Your task to perform on an android device: In the EaseMyTrip app, Find an Air Asia flight from New Delhi to Mumbai. Departing on September 1, 2023, at 21:45 to 02:15 and returning on September 5, 2023, at 15:15 to 00:10.
Image 0: 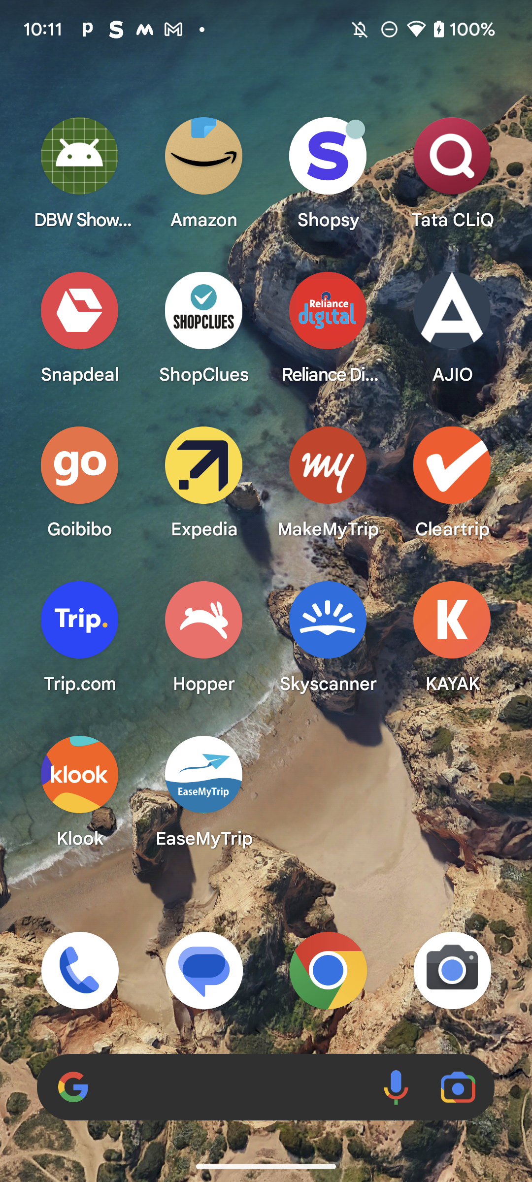
Open the EaseMyTrip app
Step 0: open app "EaseMyTrip"
Image 3: 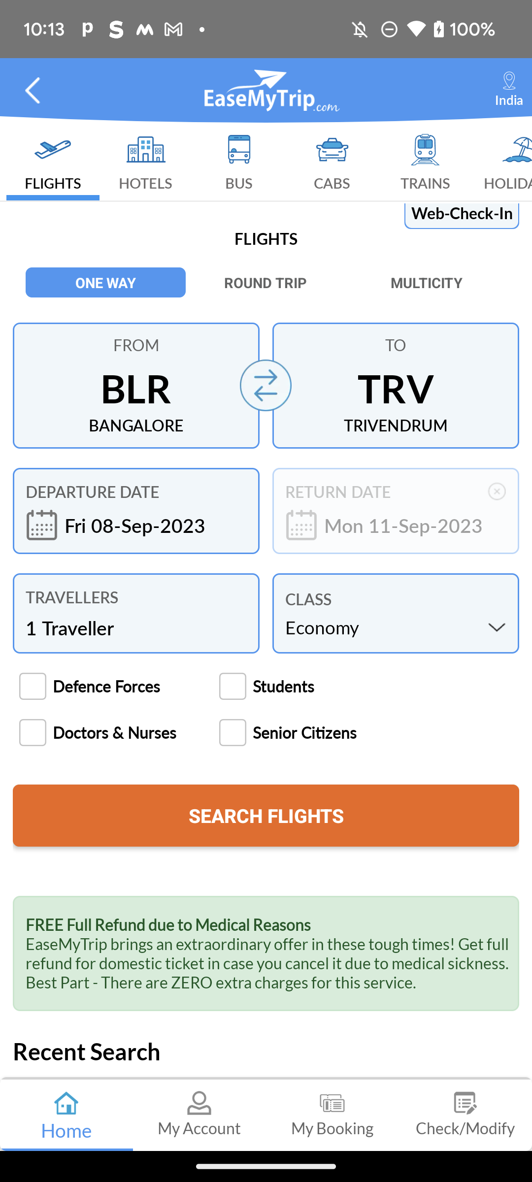
Click on the round-trip option
Step 3: click (266, 282)
Image 4: 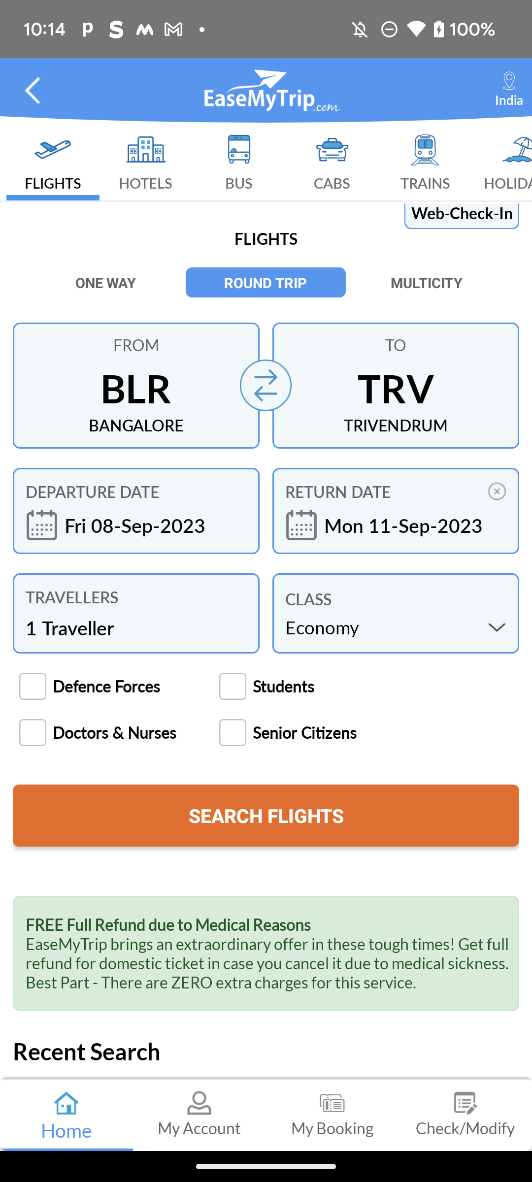
Click on the From option
Step 4: click (136, 388)
Image 5: 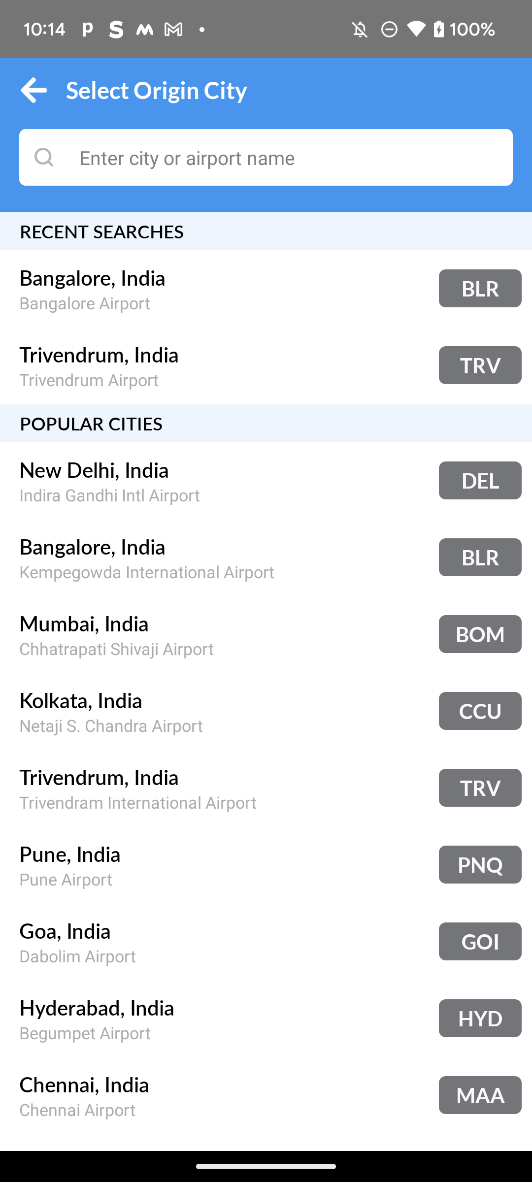
Click on the city or airport name search bar
Step 5: click (288, 157)
Image 7: 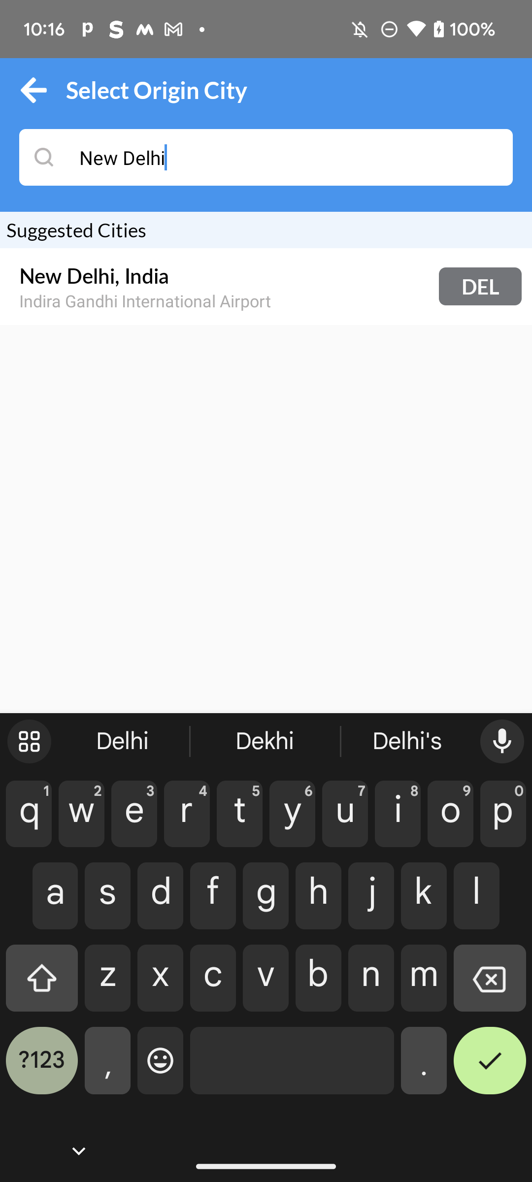
Click on the Indira Gandhi International Airport suggestion
Step 7: click (145, 300)
Image 8: 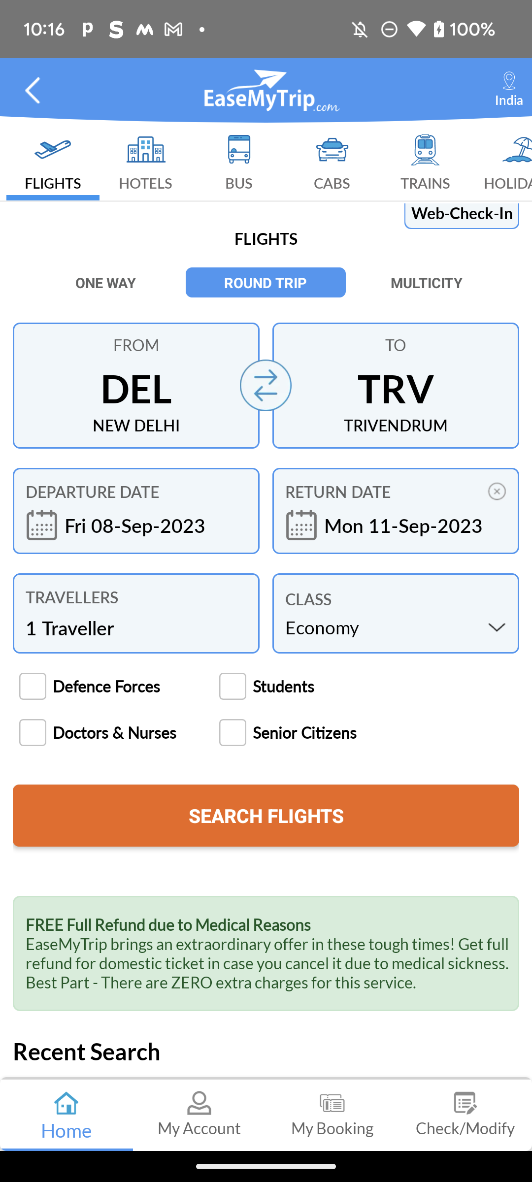
Click on the To option
Step 8: click (396, 388)
Image 9: 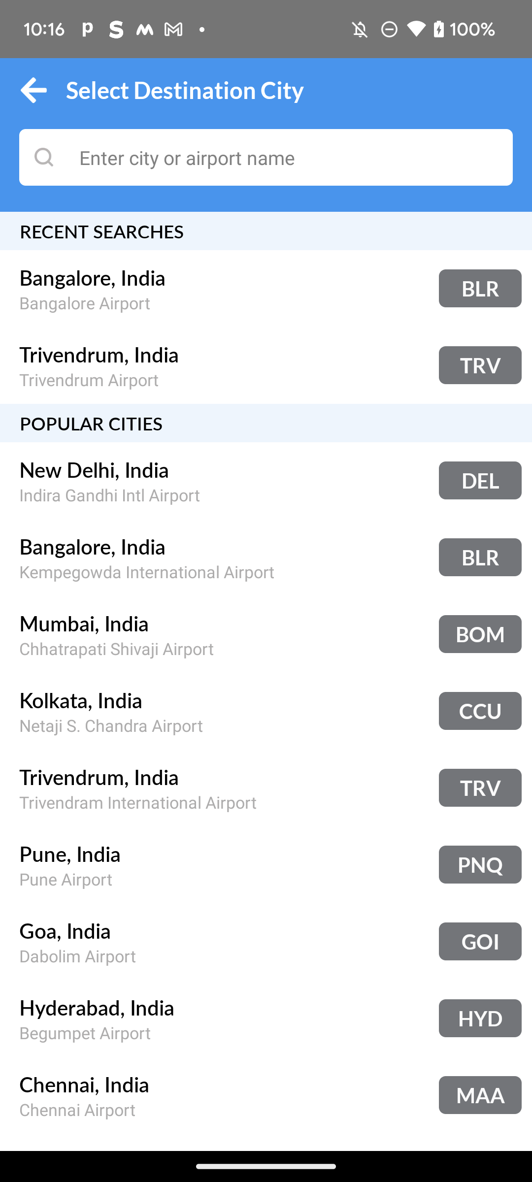
Click on the city or airport name search bar
Step 9: click (288, 157)
Image 10: 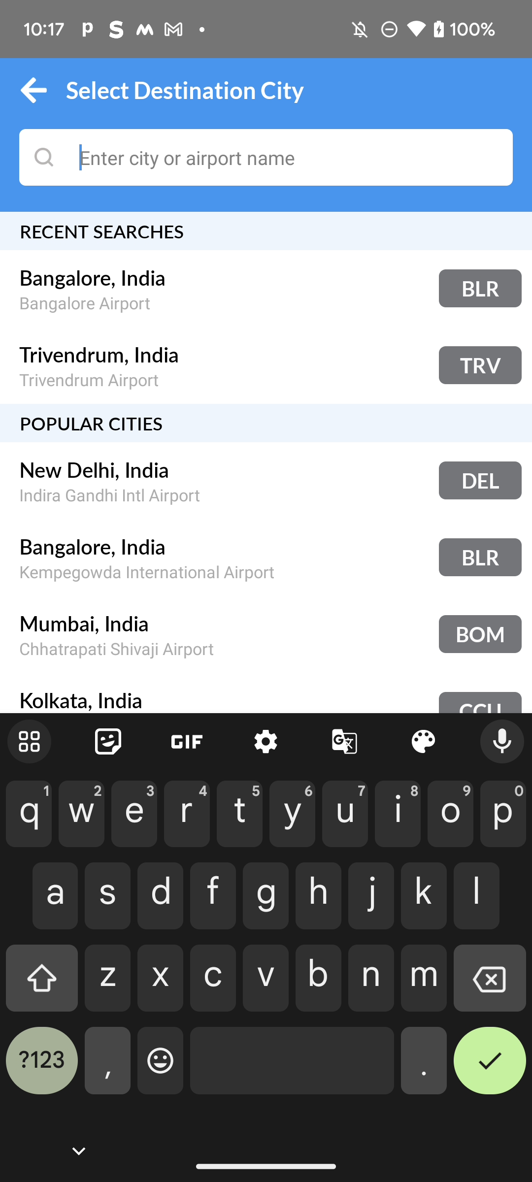
Type "Mumbai" in the city or airport name search bar
Step 10: type "Mumbai"
Image 12: 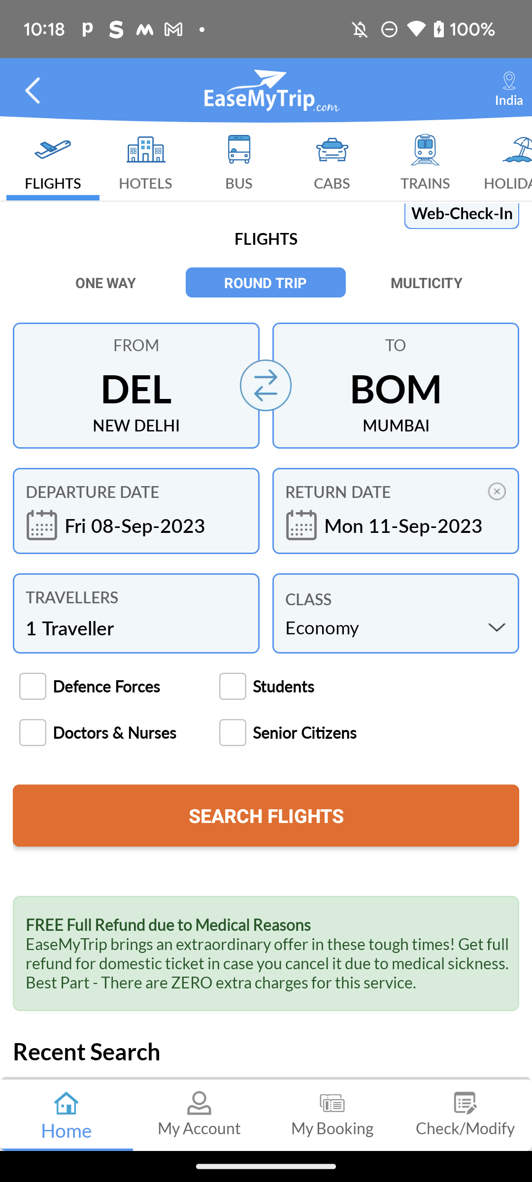
Click on the Departure date option
Step 12: click (152, 508)
Image 13: 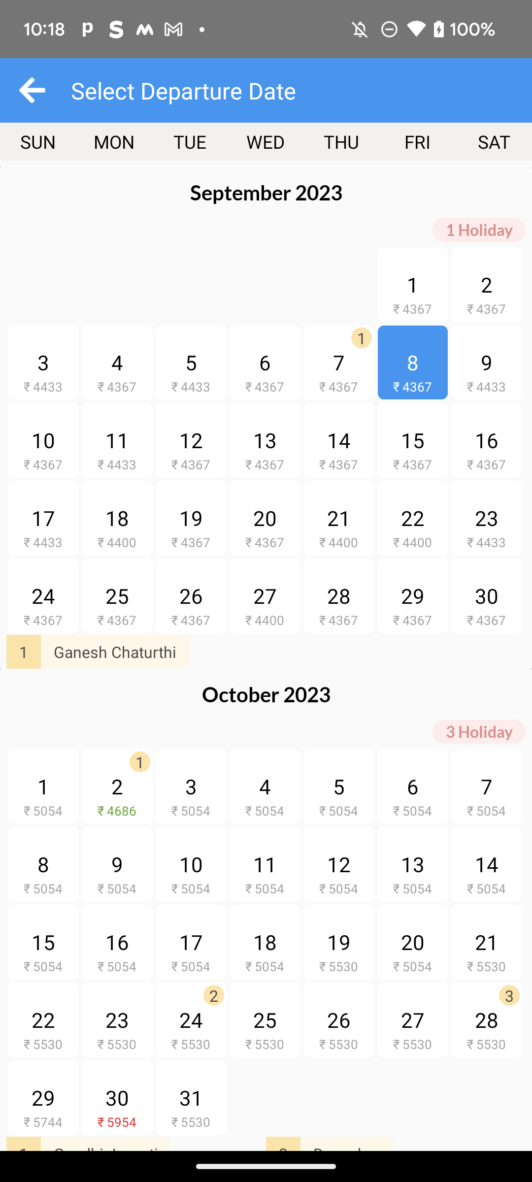
Click on the departure date of September 1, 2023
Step 13: click (412, 284)
Image 14: 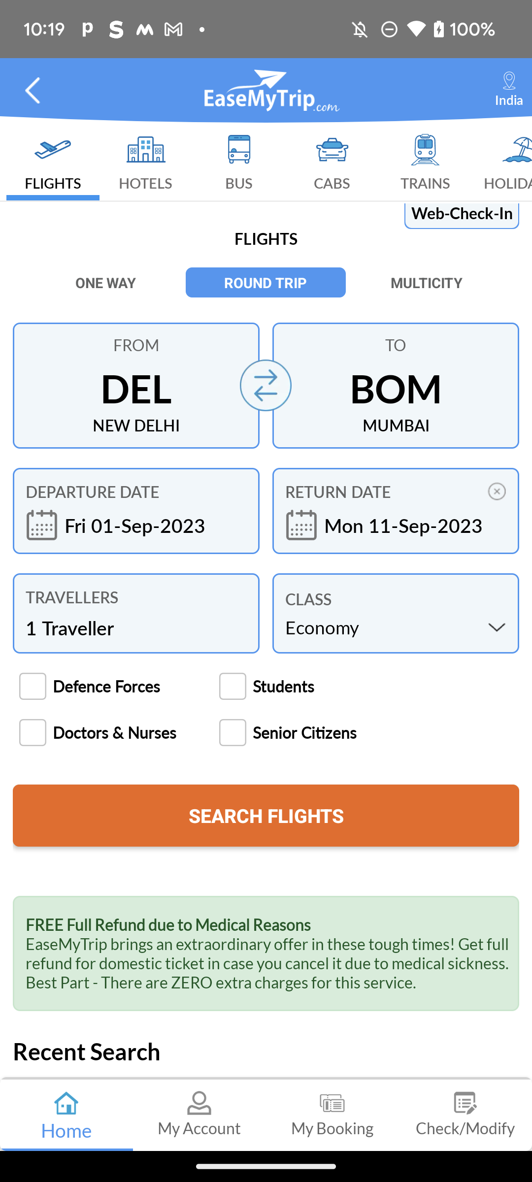
Click on the Return date option
Step 14: click (377, 507)
Image 15: 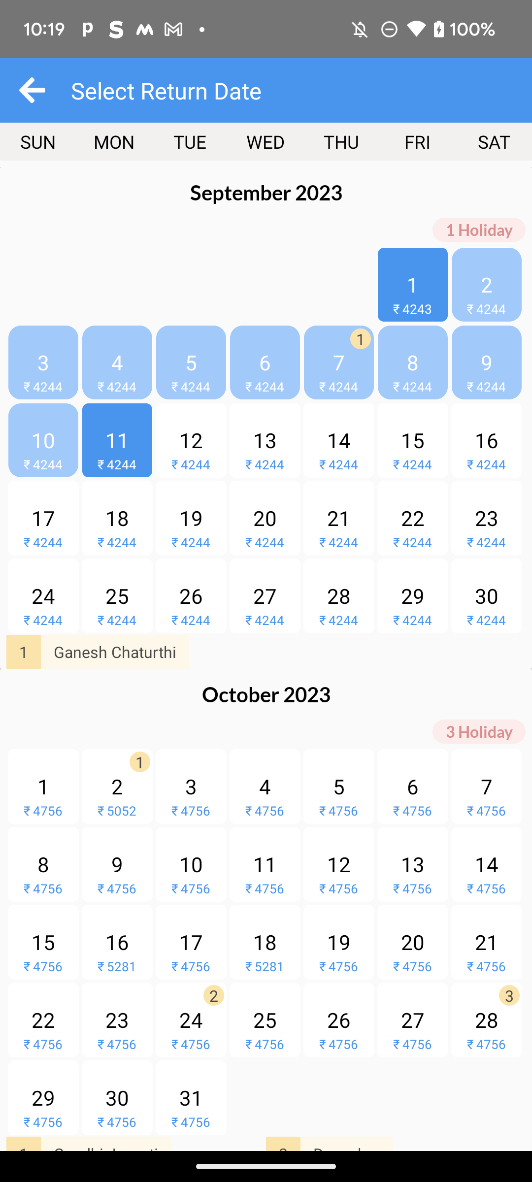
Click on the return date of September 5, 2023
Step 15: click (191, 362)
Image 16: 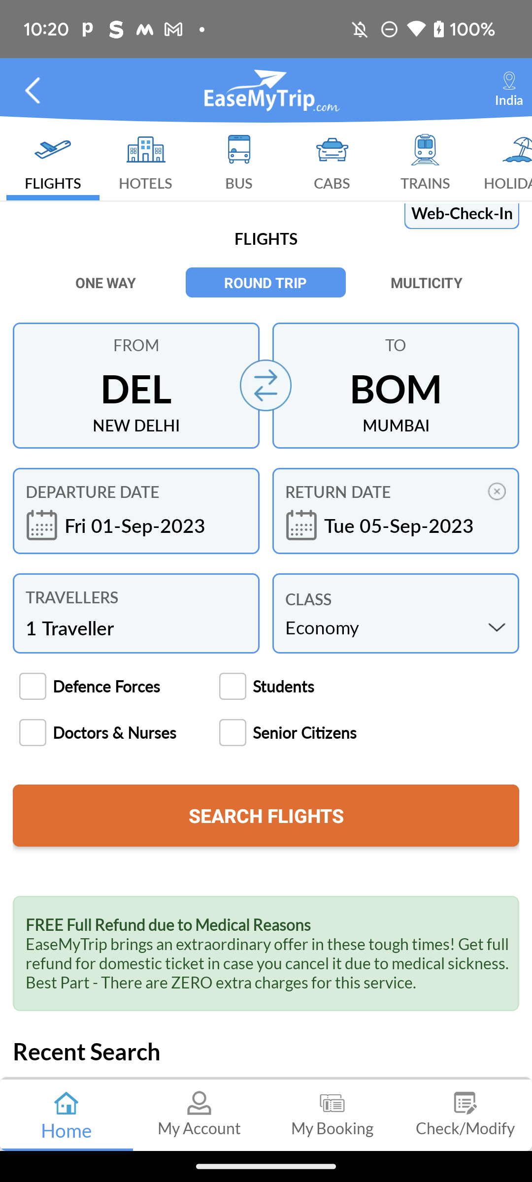
Click on the Search Flights button
Step 16: click (266, 815)
Image 17: 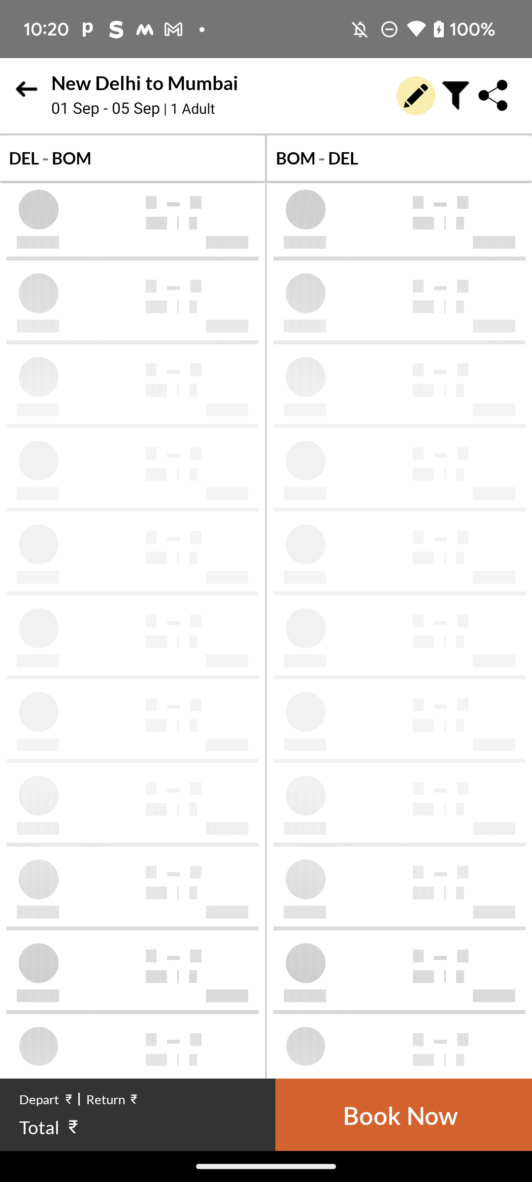
Click on the Search Flights button
Step 17: wait
Image 18: 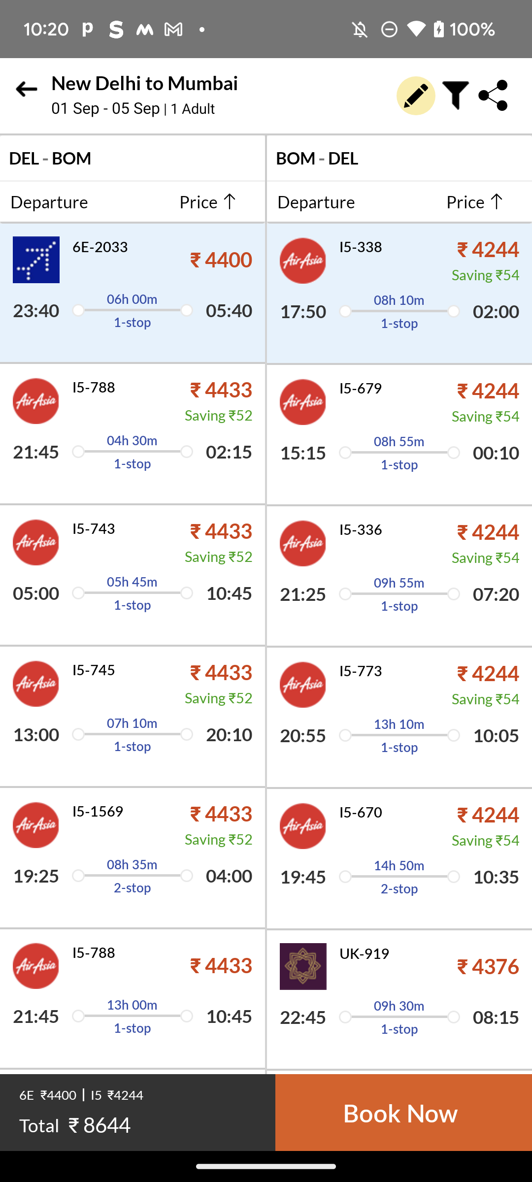
Select the departure timing of Air Asia from 21:45 to 02:15
Step 18: click (85, 414)
Image 19: 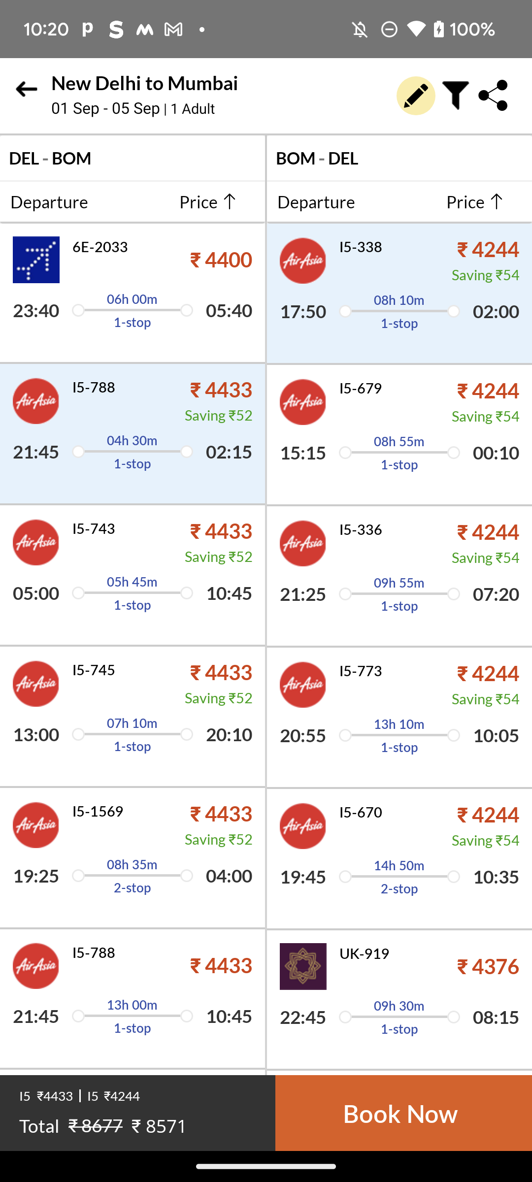
Select the return timing of Air Asia from 15:15 to 00:10
Step 19: click (399, 441)
Image 20: 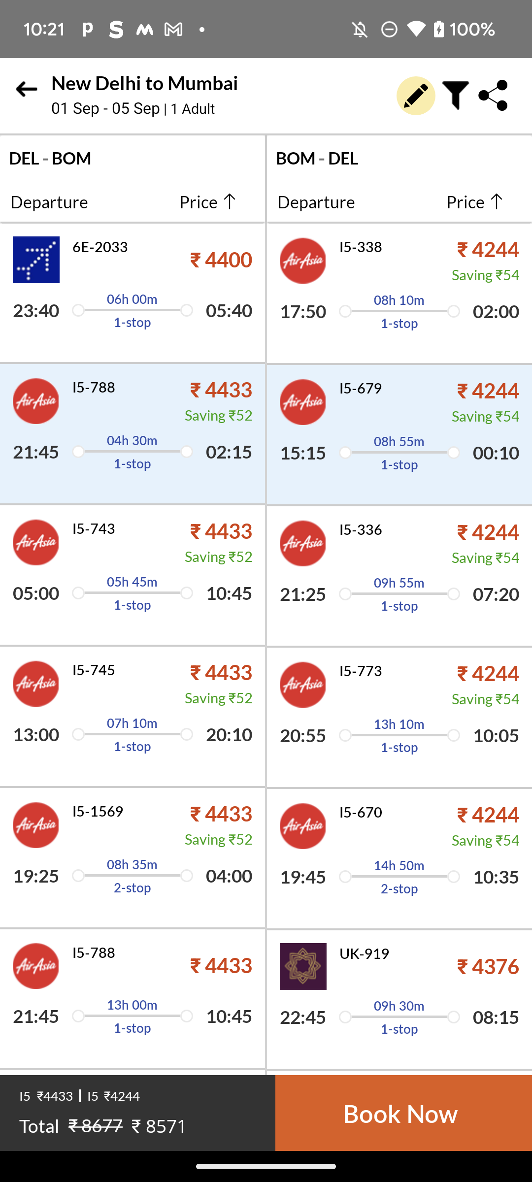
Click on the Book Now button at the bottom-right of the screen
Step 20: click (400, 1113)